Your task to perform on an android device: I want to create a group of my friends and add Amelia Miller and Natalie Larson as members of this group, so create a group chat named Old Friends and add Amelia Miller and Natalie Larson as members of this group in the Snapchat app.
Image 0: 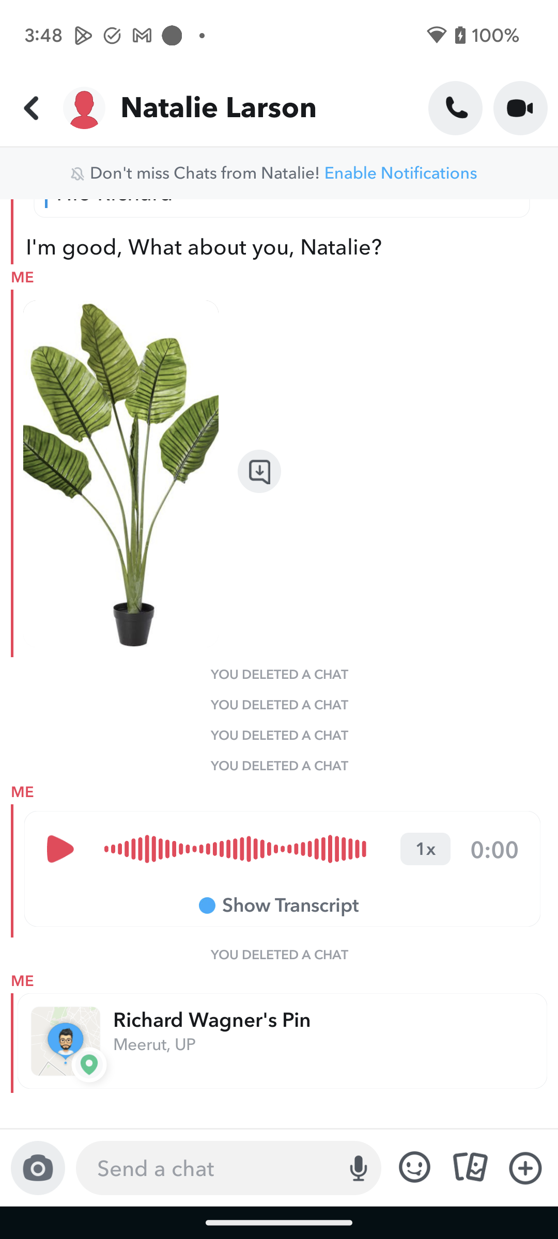
Go back to the previous page to view the create group option.
Step 0: press back button
Image 1: 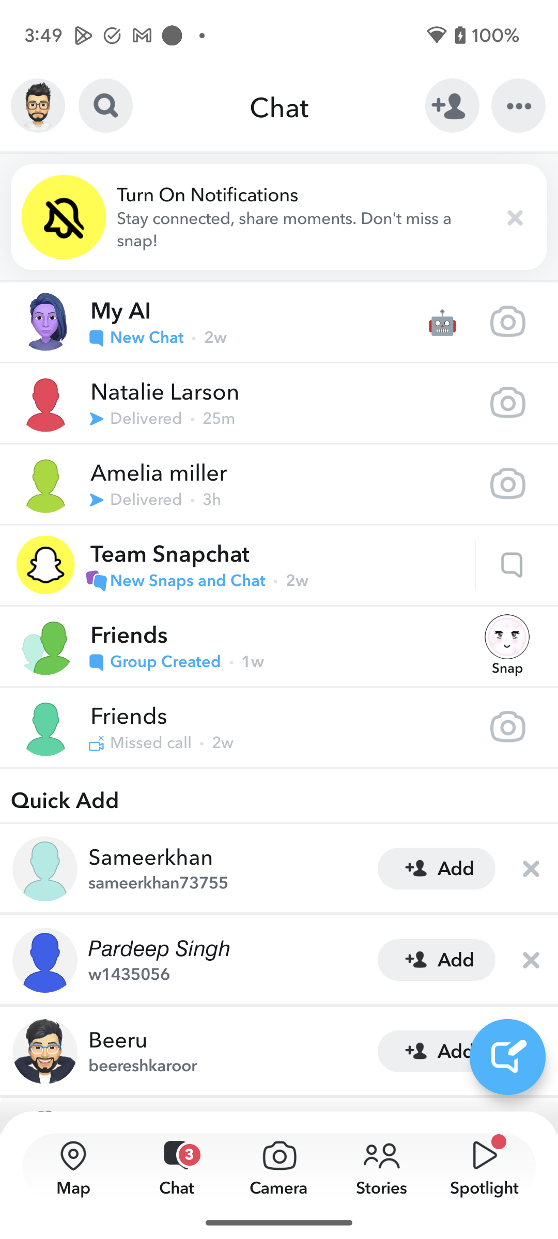
Click on the compose icon at the bottom right corner of the screen to view the create group chat option.
Step 1: click (508, 1056)
Image 2: 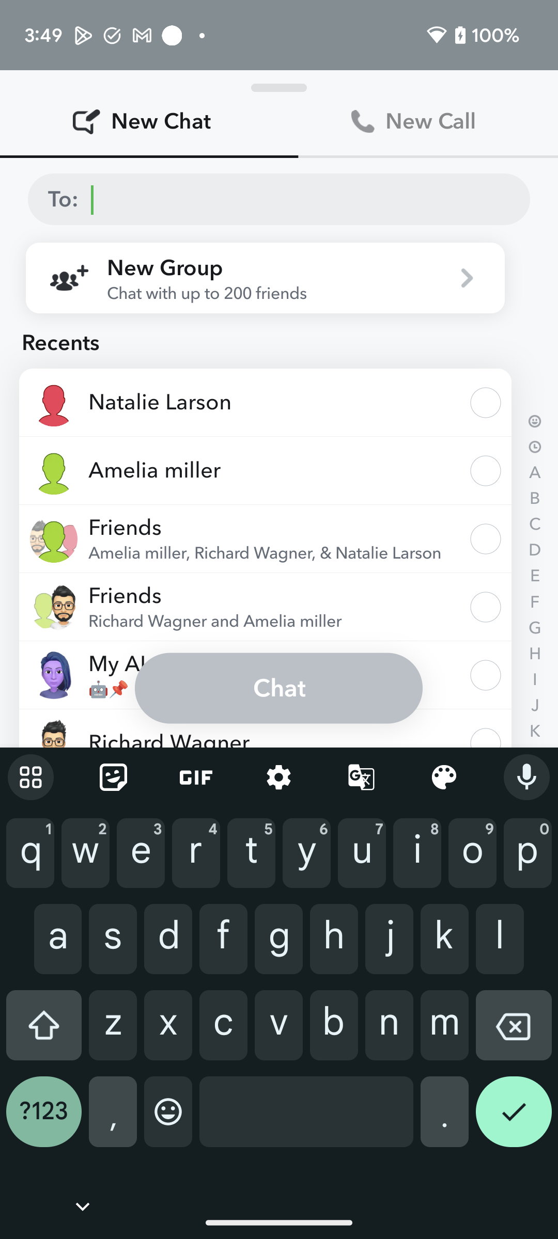
Click on the New Group option to create a new group.
Step 2: click (283, 268)
Image 4: 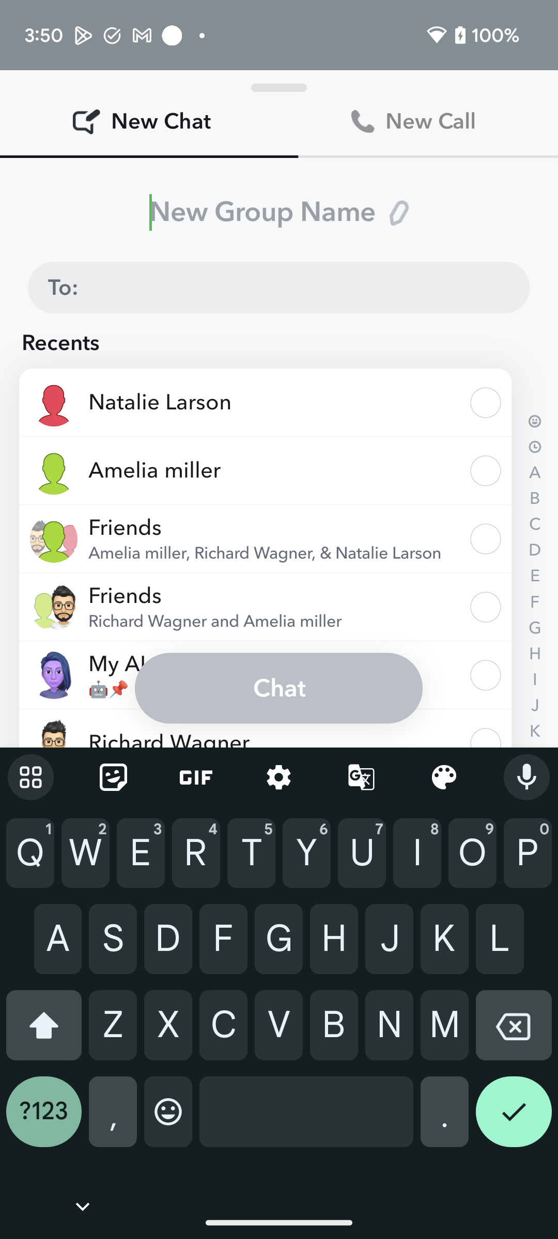
Type Old Friends in the Name section to set the name of this group.
Step 4: type "Old Friends"
Image 5: 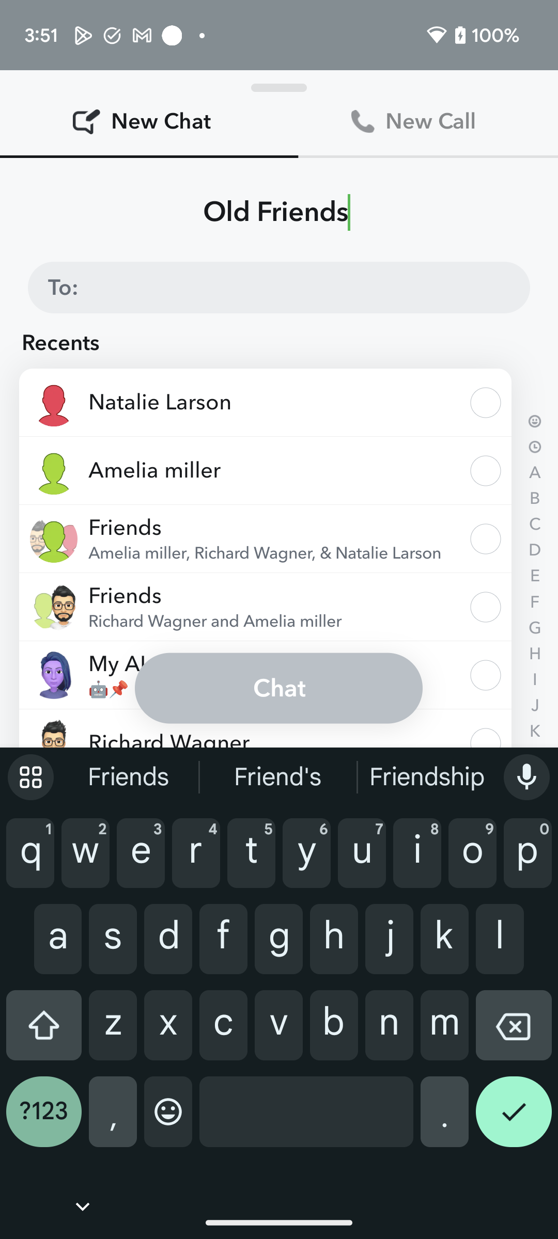
Click on the To: section to select the members to add to this group.
Step 5: click (300, 288)
Image 6: 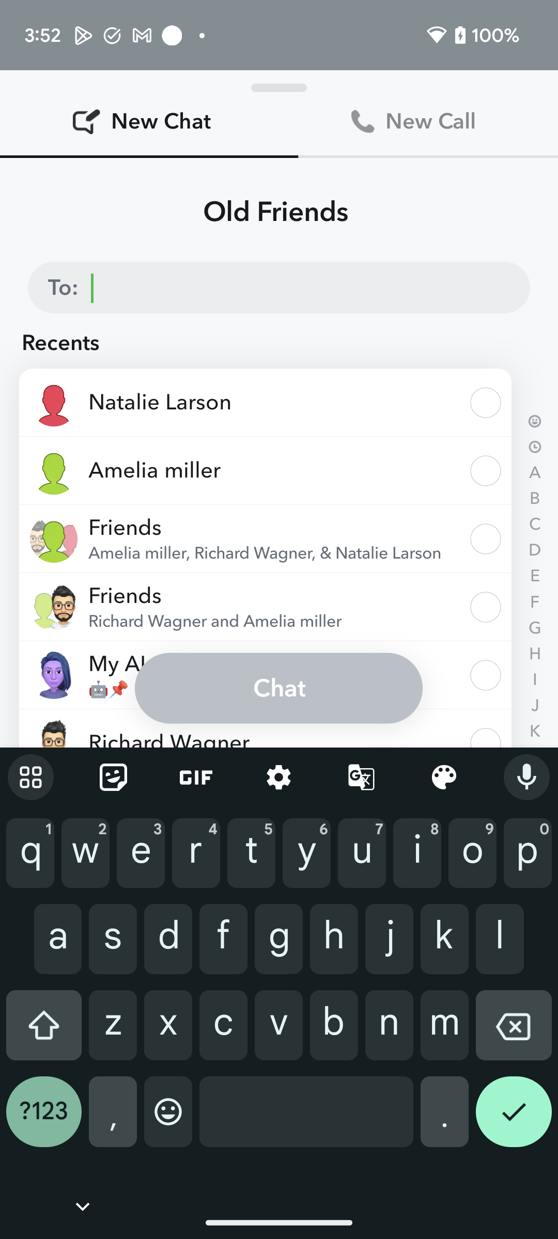
Click on the circle of Natalie Larson to select her to add to this group.
Step 6: click (484, 400)
Image 7: 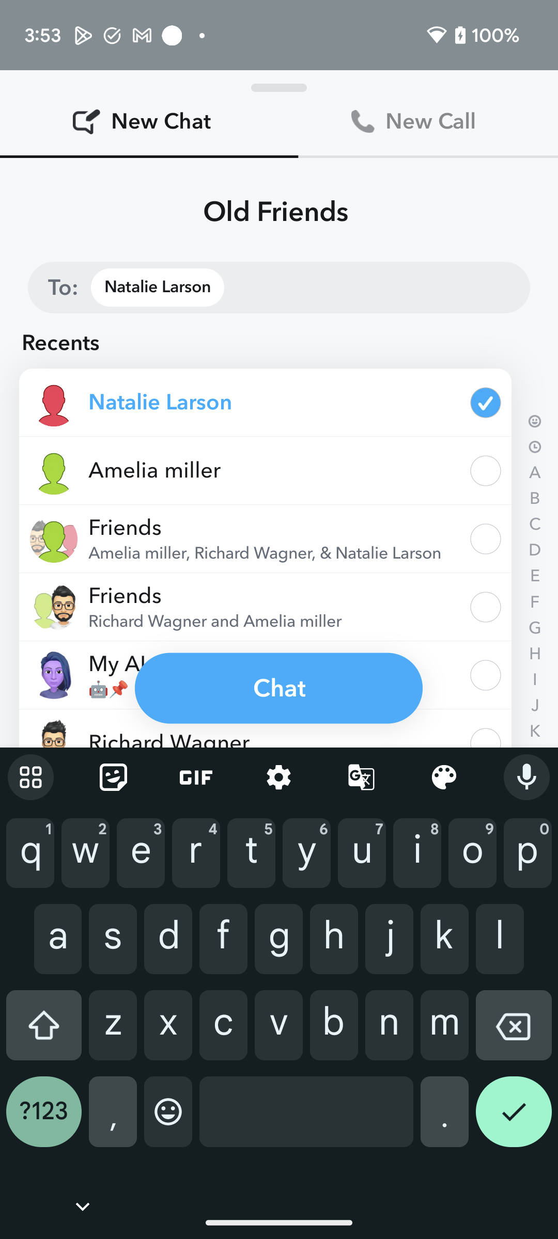
Click on the circle of Amelia miller to select her to add to this group.
Step 7: click (484, 466)
Image 8: 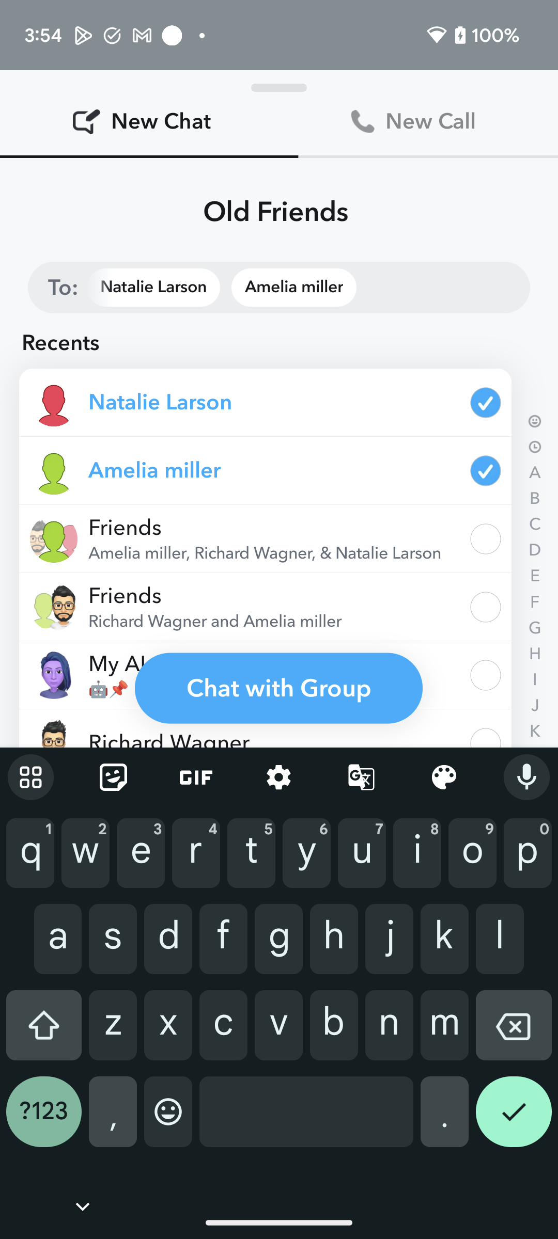
Click on the Chat with Group button to create this new group.
Step 8: click (273, 689)